Your task to perform on an android device: I planned to buy an electric lawn mower several days ago, but I forgot to buy it. Now, I have decided to buy an electric lawn mower, so search for the electric lawn mower in the eBay app.
Image 0: 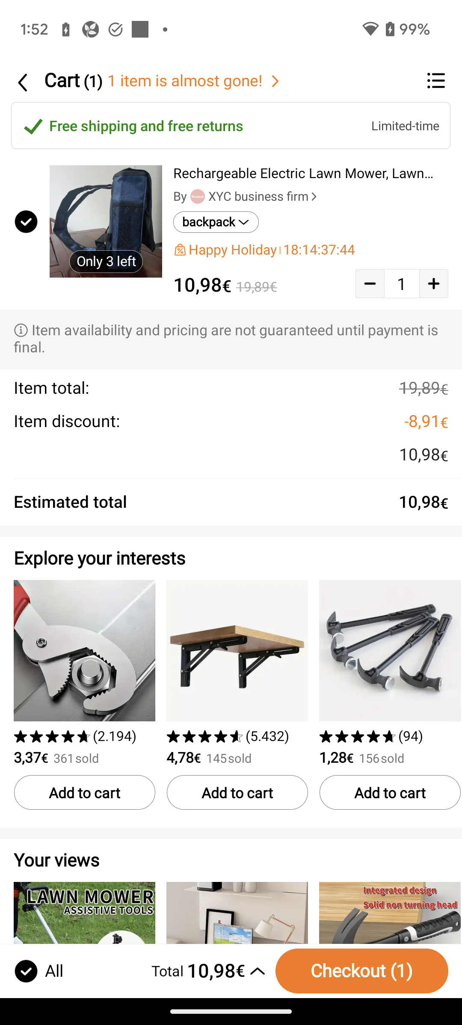
Open the eBay app.
Step 0: open app "eBay"
Image 2: 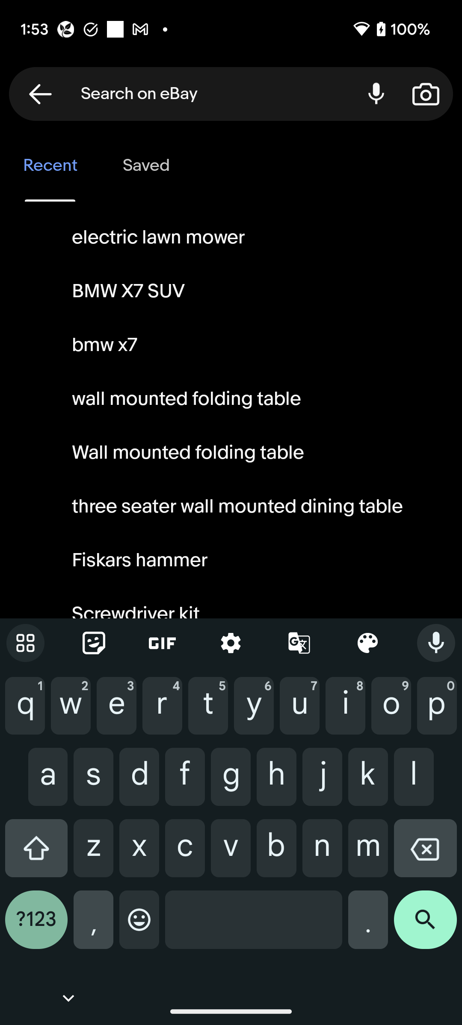
Type electric lawn mower in the search bar to search for lawn mower.
Step 2: type "electric lawn mower"
Image 3: 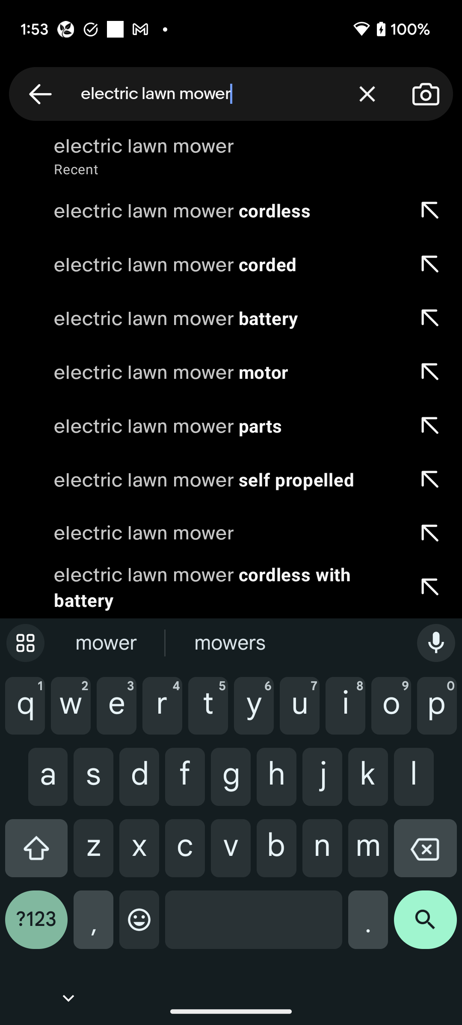
Click on the search icon at the bottom right corner of the screen to view the search result.
Step 3: click (425, 926)
Image 4: 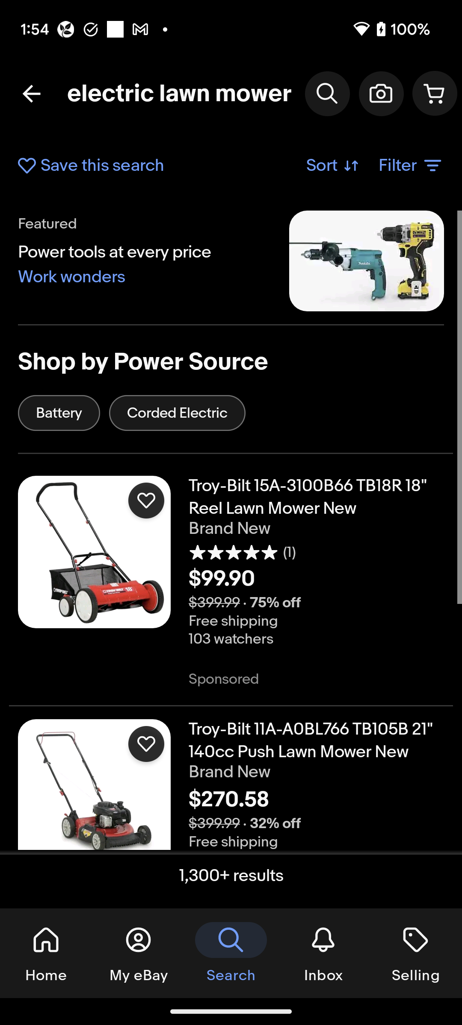
Scroll down to view more electric lawn mower.
Step 4: scroll down
Image 5: 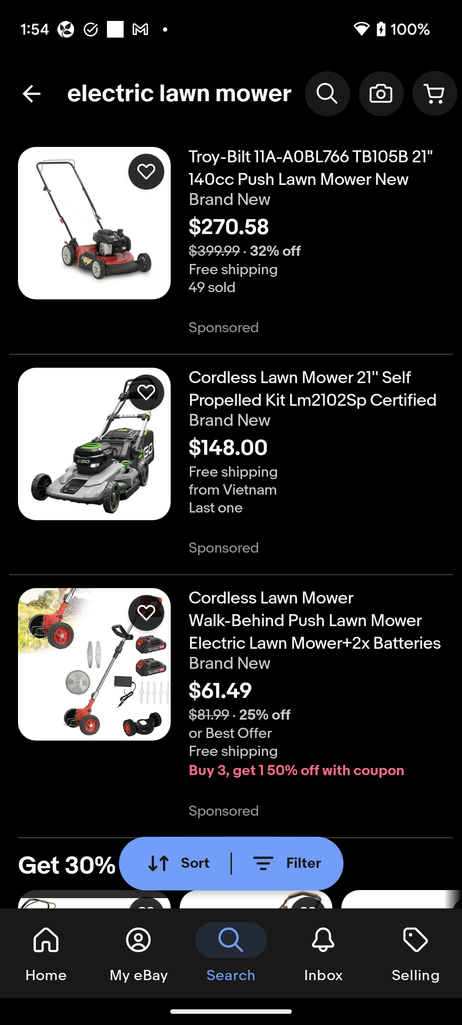
Scroll down to view more electric lawn mower.
Step 5: scroll down
Image 6: 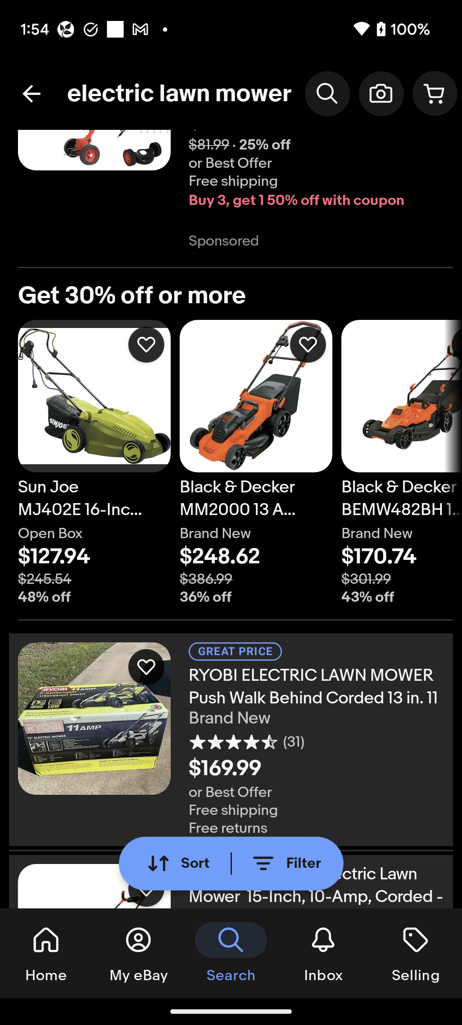
Scroll down to view more electric lawn mower.
Step 6: scroll down